Your task to perform on an android device: I'd like to check the Amazon app's product details for Daawat Pulav with Long Grains Basmati Rice.
Image 0: 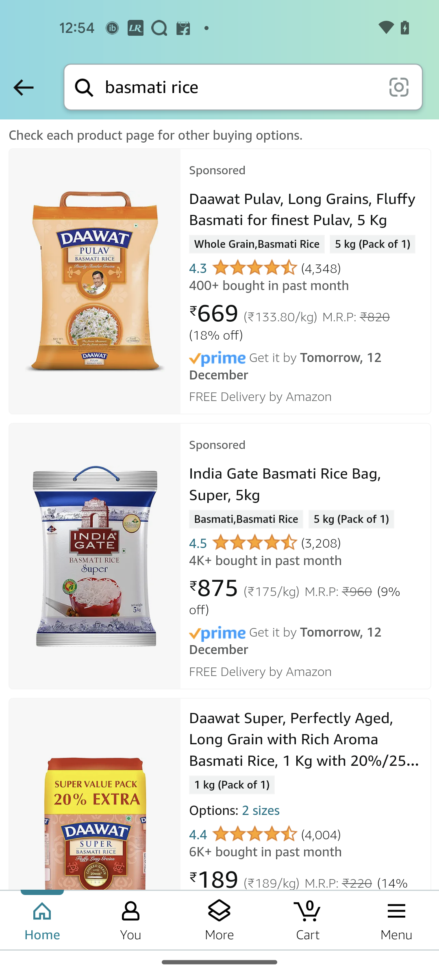
Open the Daawat Pulav with Long Grains Basmati Rice
Step 0: click (302, 210)
Image 1: 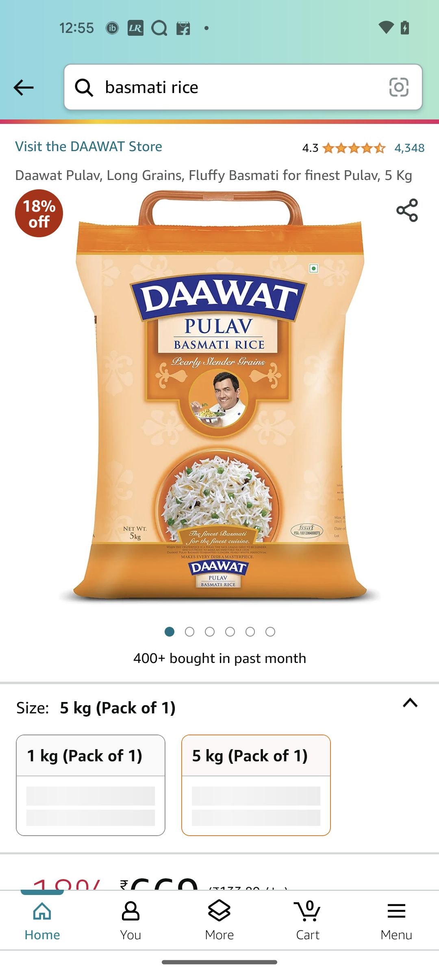
Swipe up to Product details
Step 1: scroll down
Image 2: 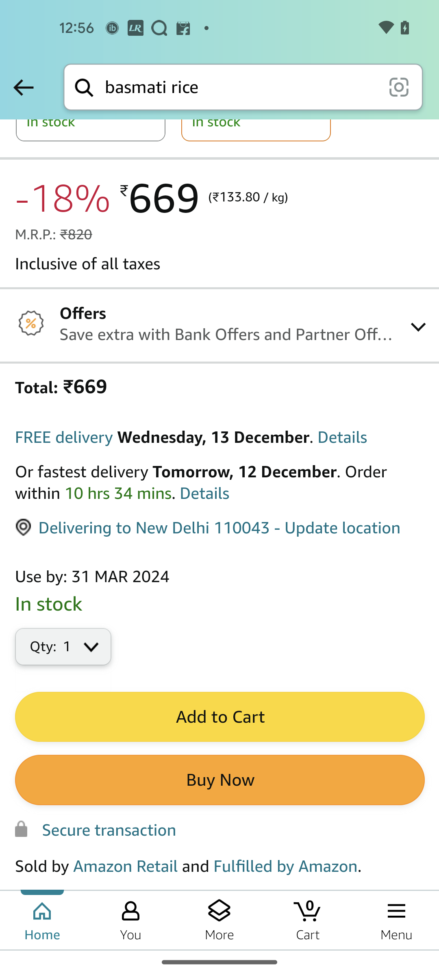
Swipe up to Product details
Step 2: scroll down